Your task to perform on an android device: Use the Memrise application to finish the first Portuguese lesson.
Image 0: 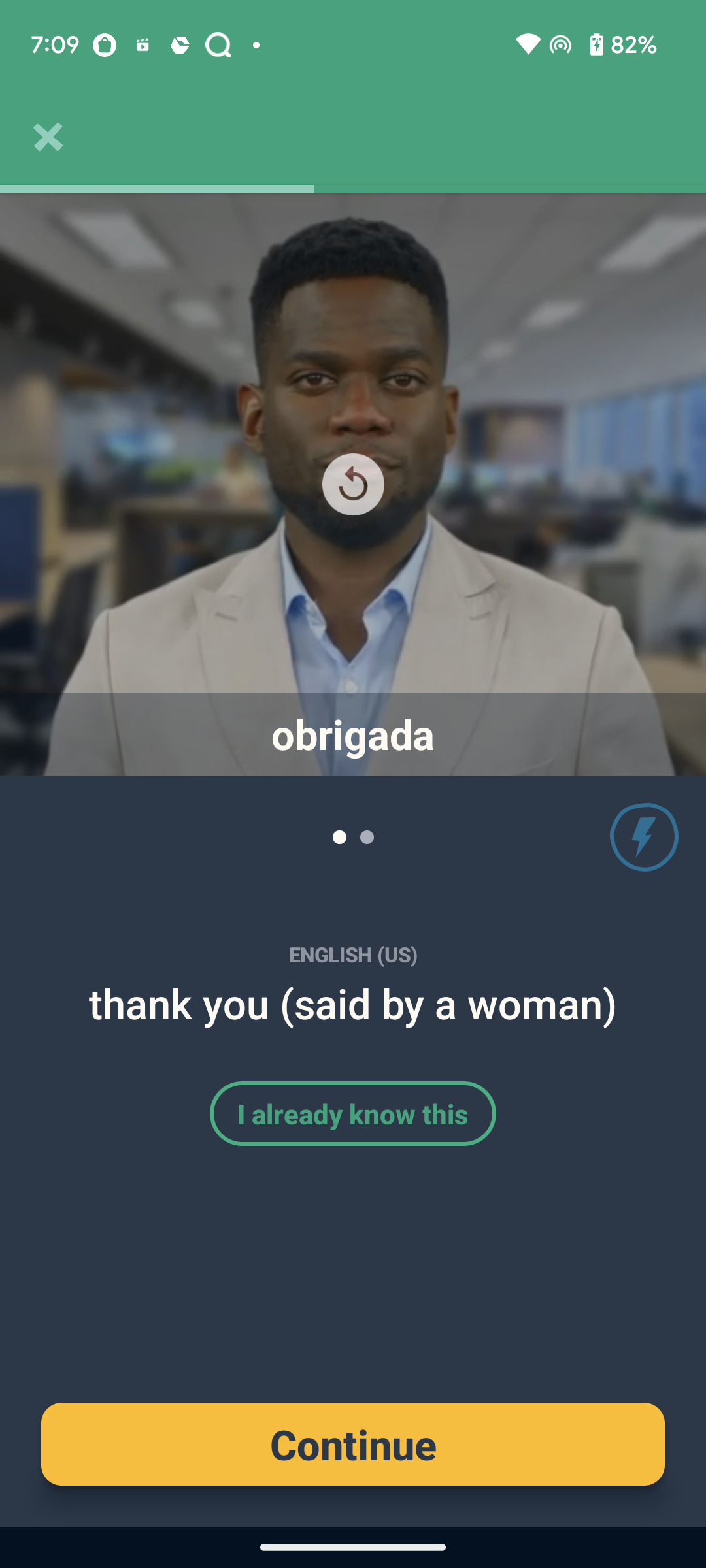
Click on the continue at the bottom of the screen
Step 0: click (353, 1444)
Image 1: 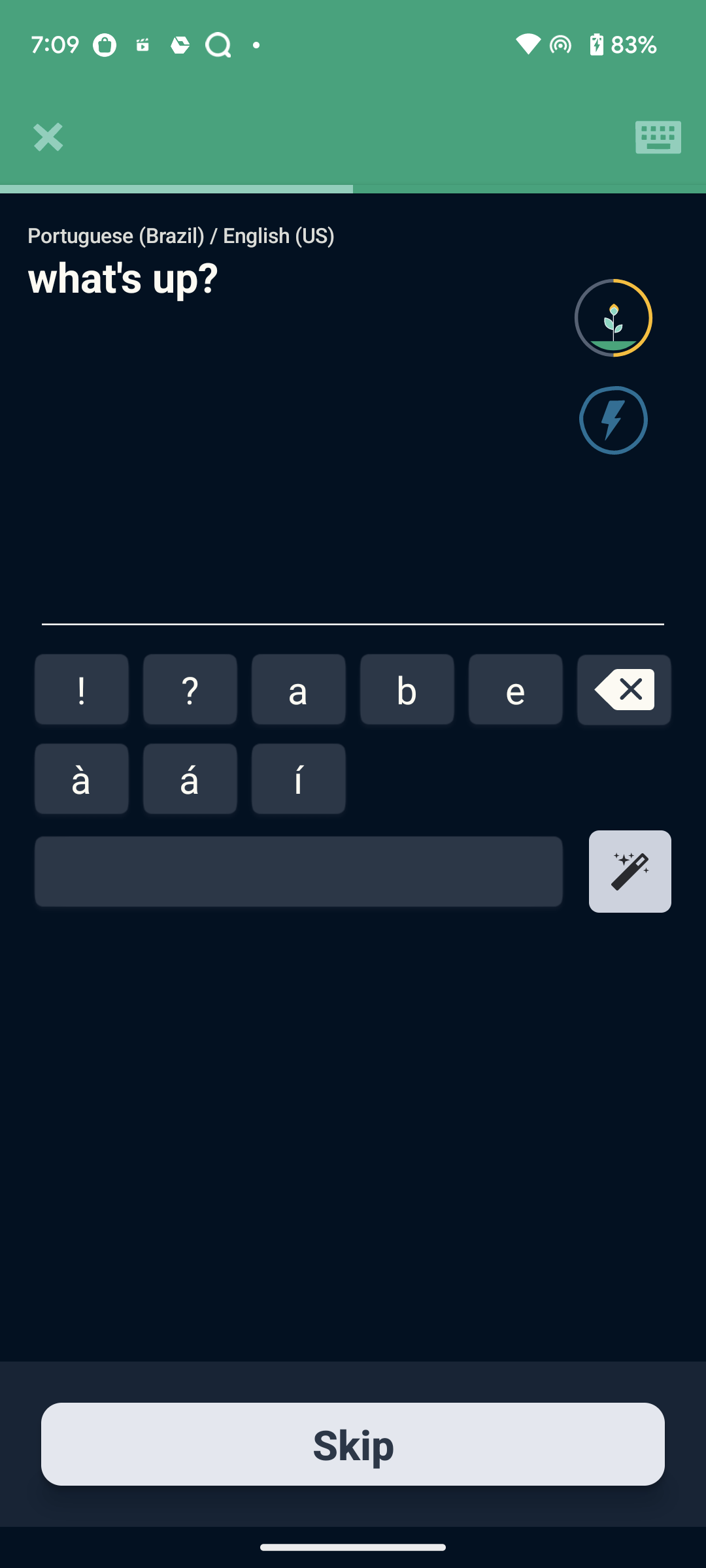
Click on the continue at the bottom of the screen
Step 1: wait
Image 2: 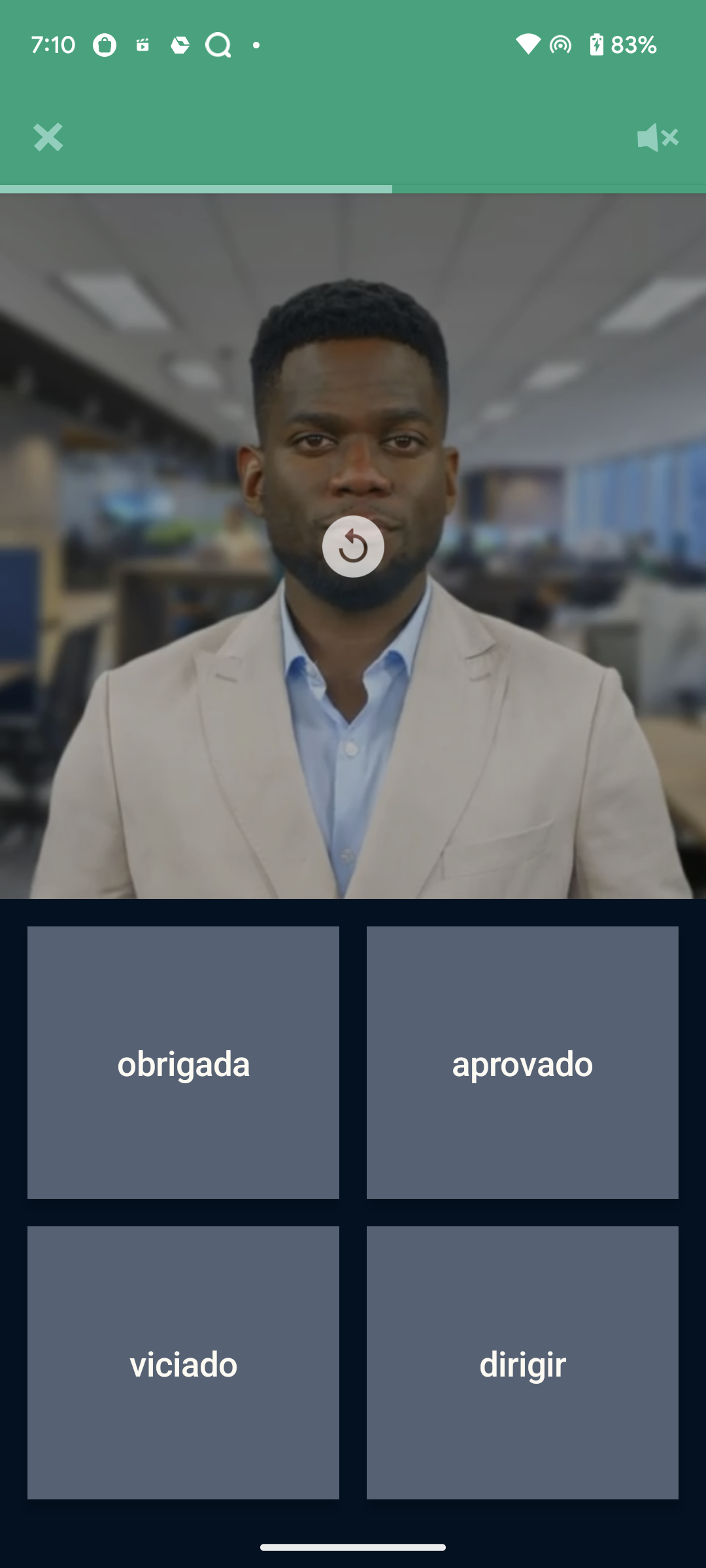
Click on obrigada
Step 2: click (184, 1062)
Image 3: 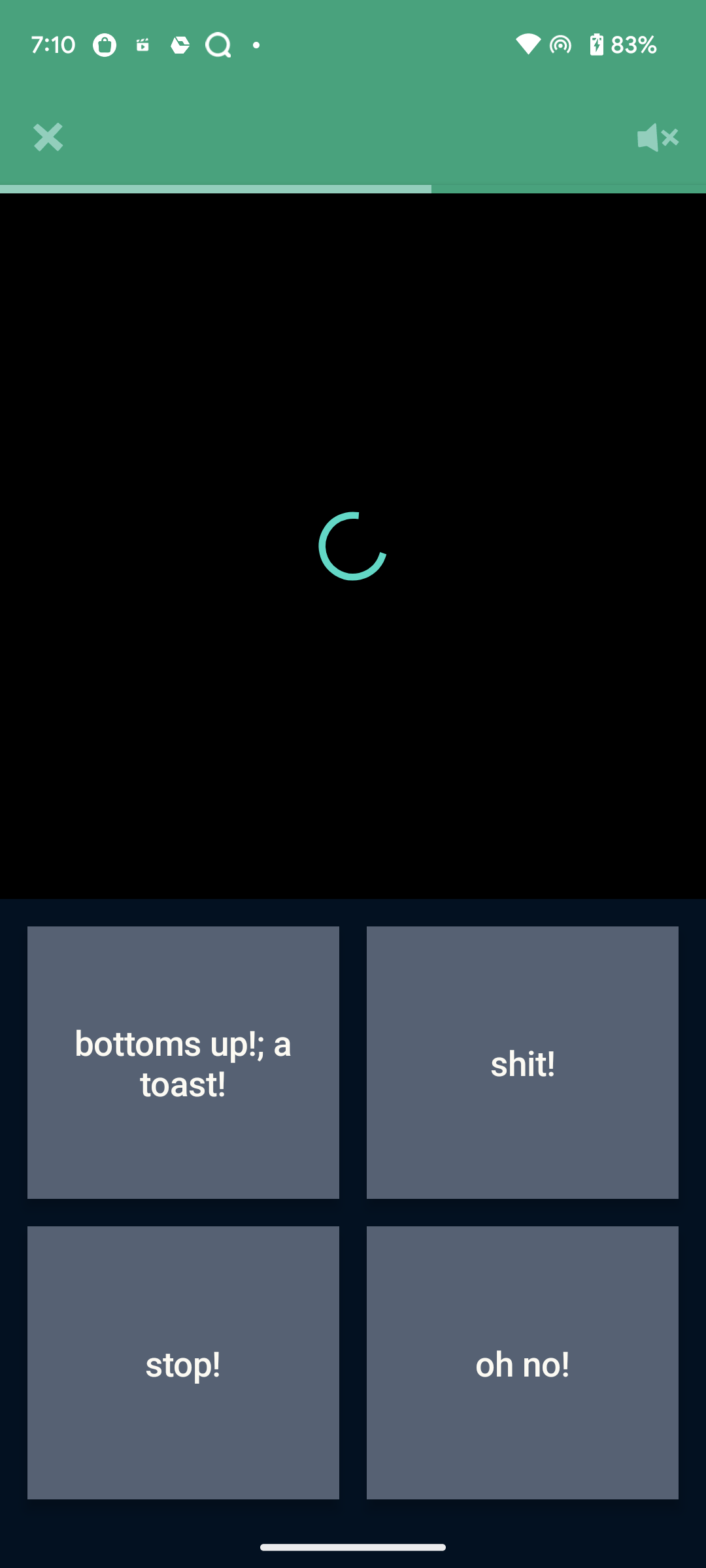
Click on bottoms up!; a toast
Step 3: click (183, 1062)
Image 4: 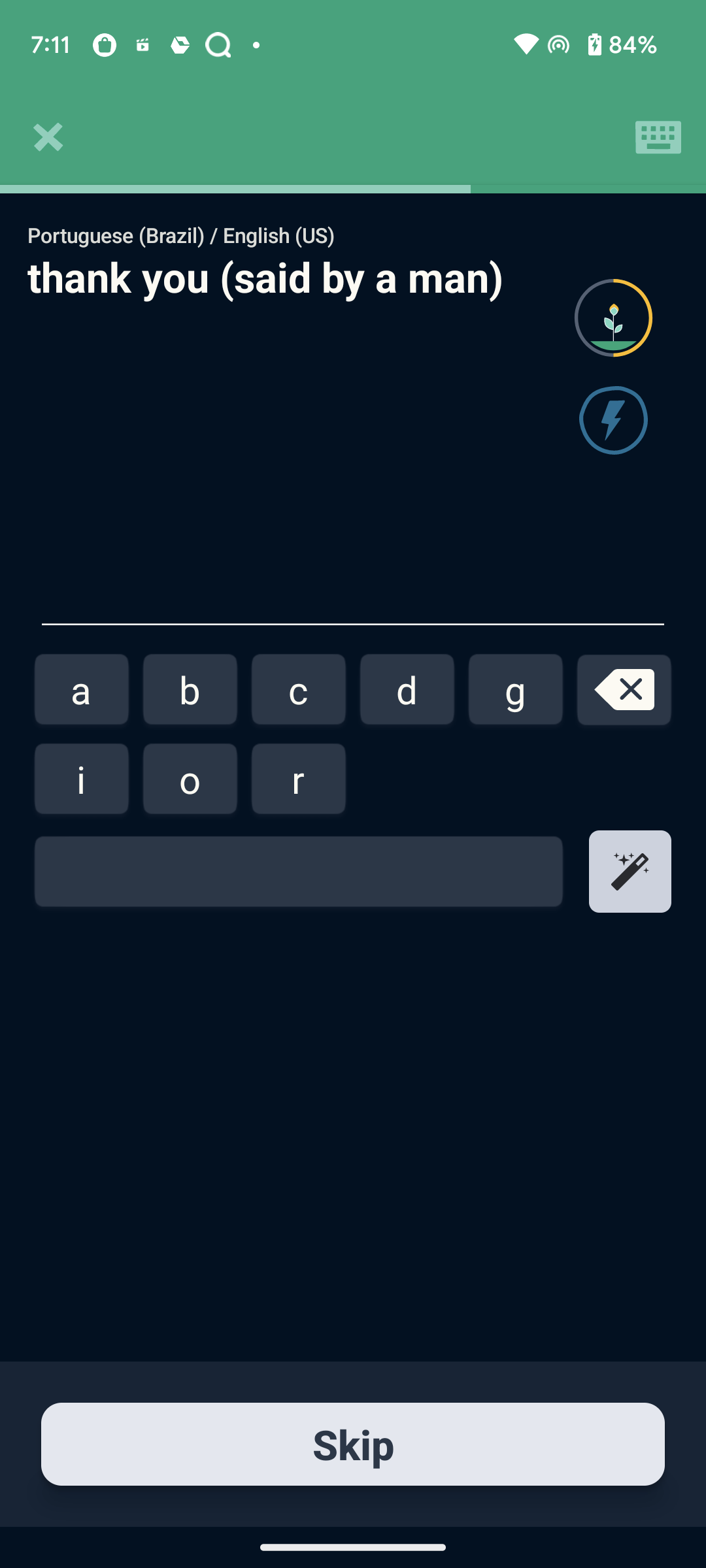
Click on Skip
Step 4: click (353, 1444)
Image 5: 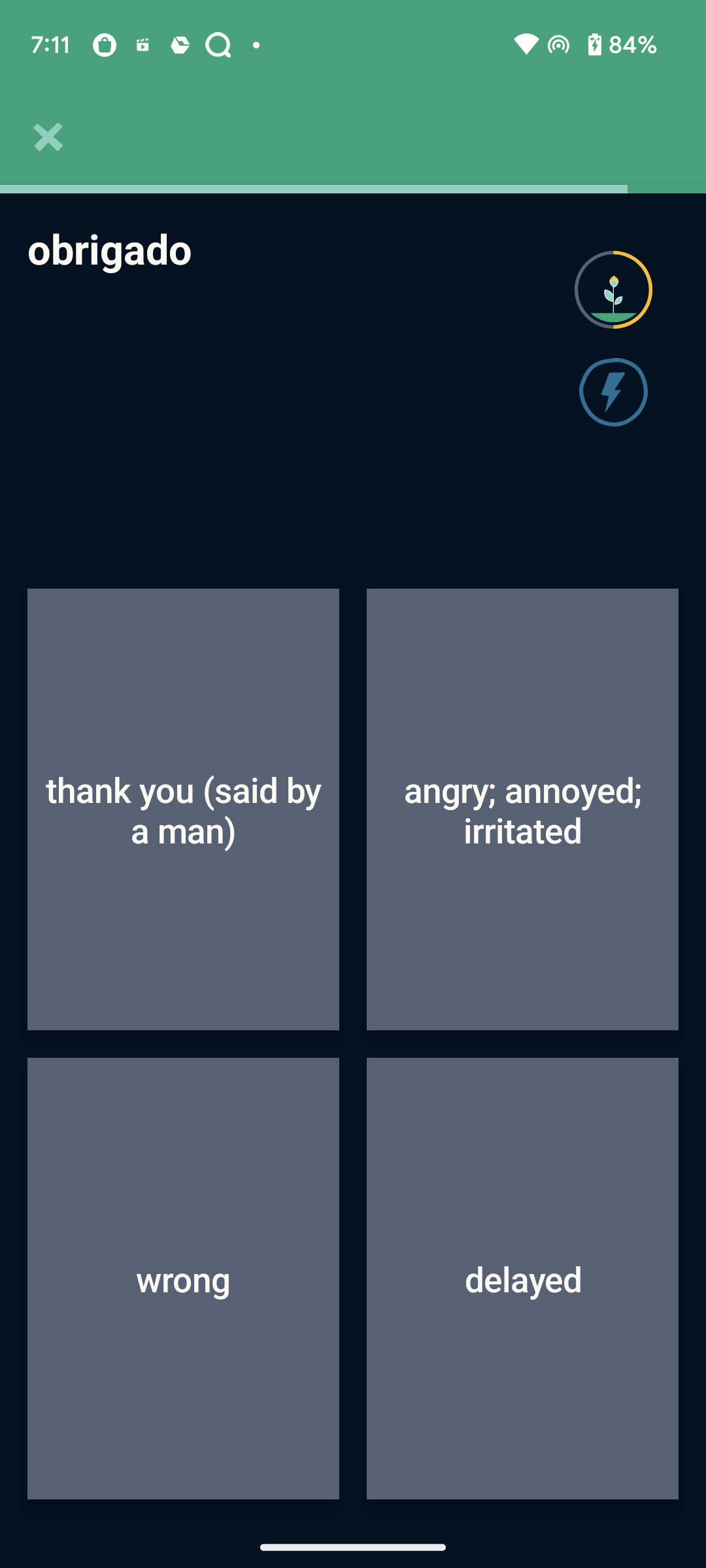
click on thank you (said by a man)
Step 5: click (97, 760)
Image 7: 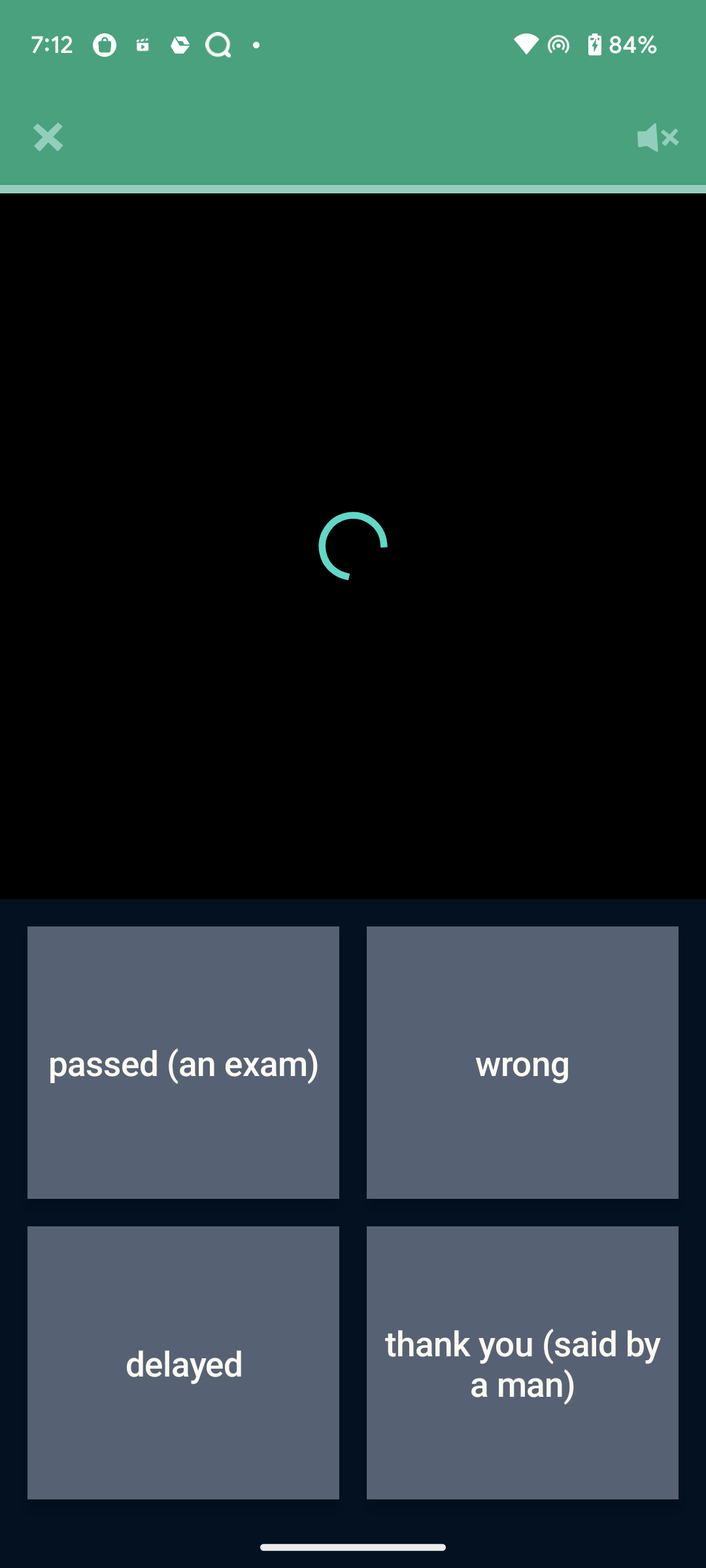
click on thank you (said by a man)
Step 7: click (522, 1363)
Image 8: 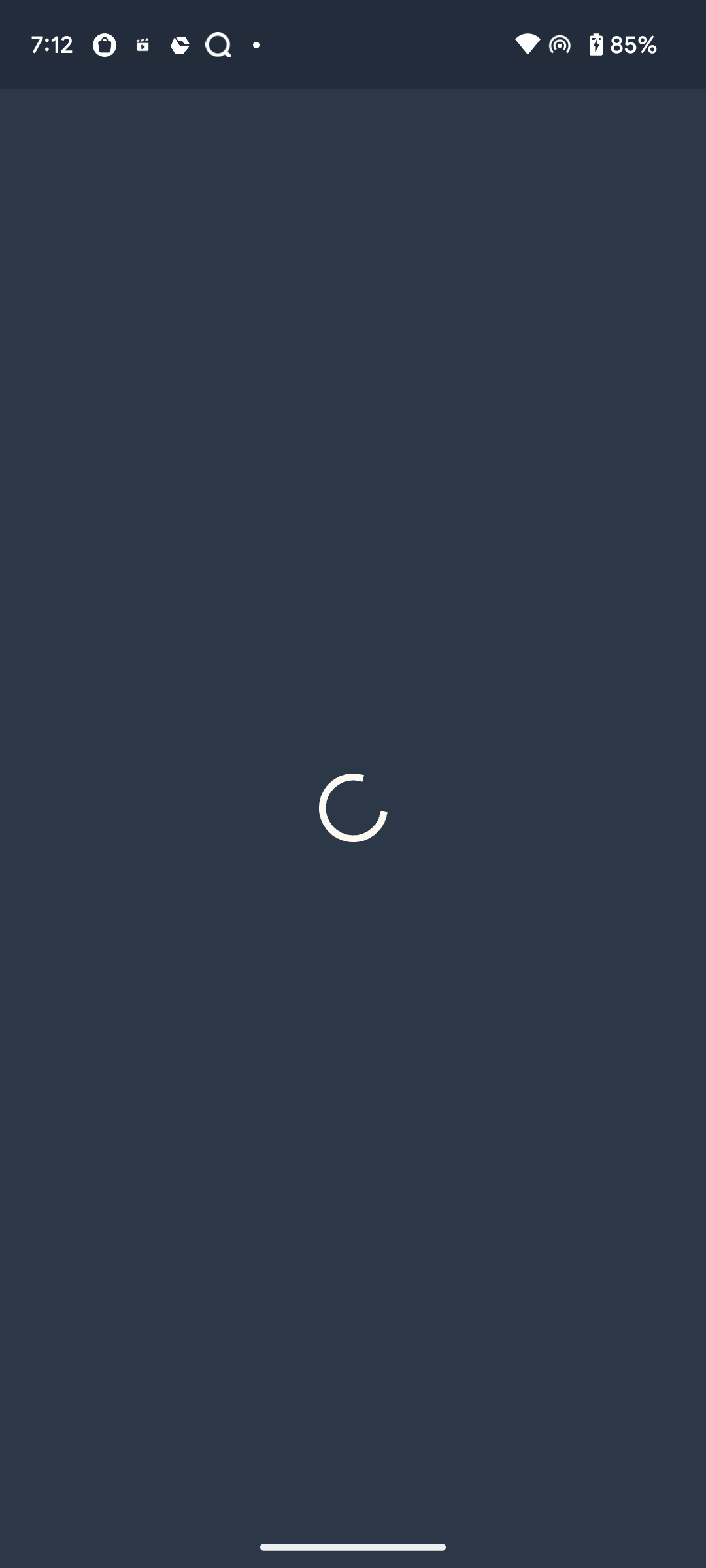
click on thank you (said by a man)
Step 8: wait